Your task to perform on an android device: There is an alarm at 6 a.m. on Saturday in the clock app. Delete the alarm because I don't need it anymore.
Image 0: 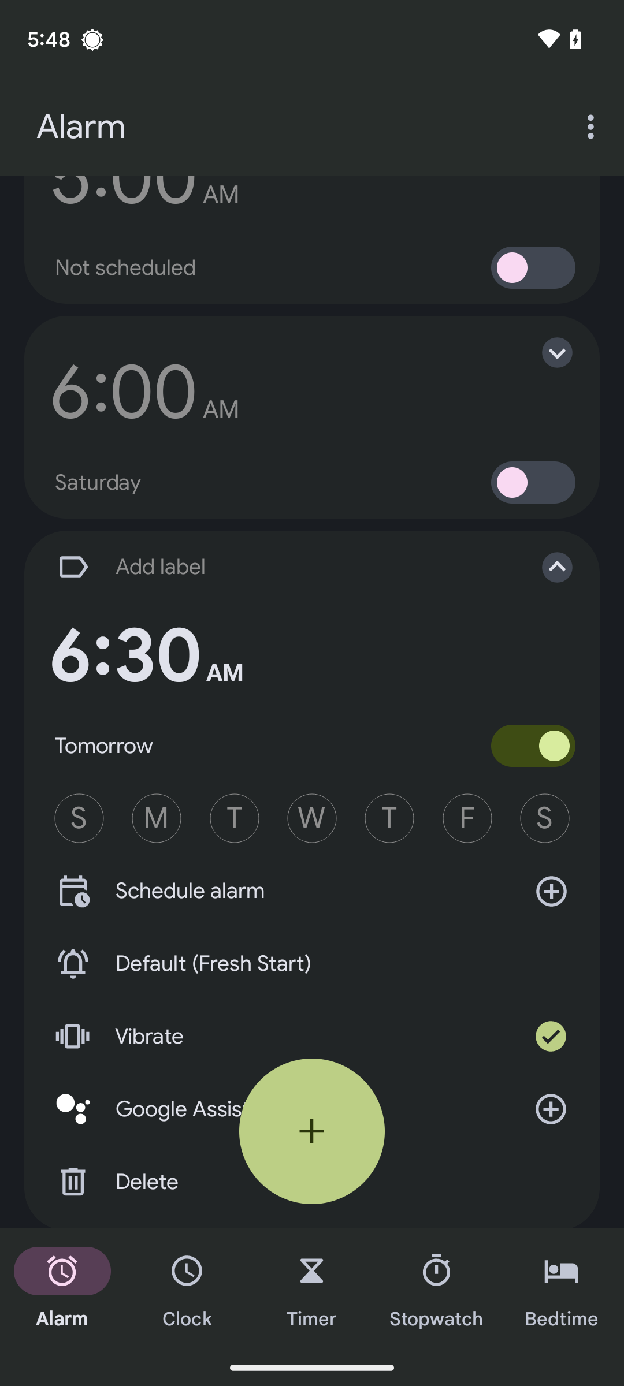
Click on the alarm of 6 a.m. on Saturday.
Step 0: click (312, 417)